Your task to perform on an android device: Go to the Adidas app and open the Black Ultraboost Light Running Shoes then view its information and 360-degree view of the shoe.
Image 0: 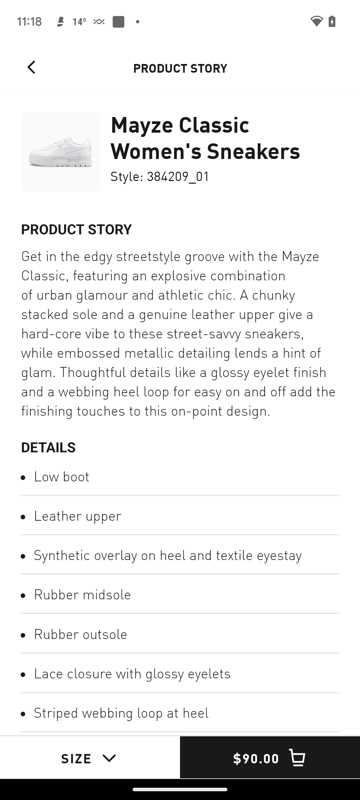
Go to the Adidas app
Step 0: open app "adidas"
Image 1: 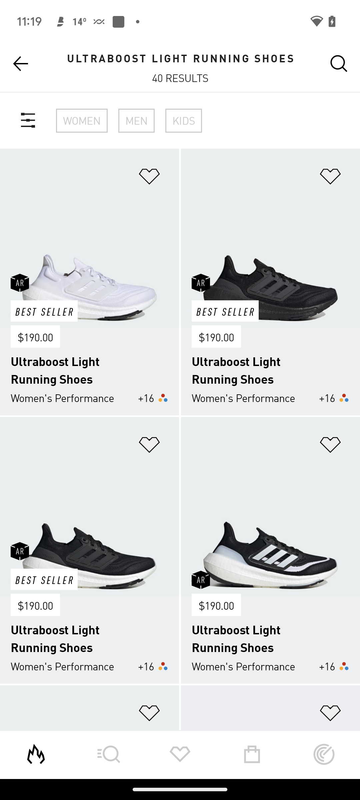
Open the second searched result
Step 1: click (270, 282)
Image 2: 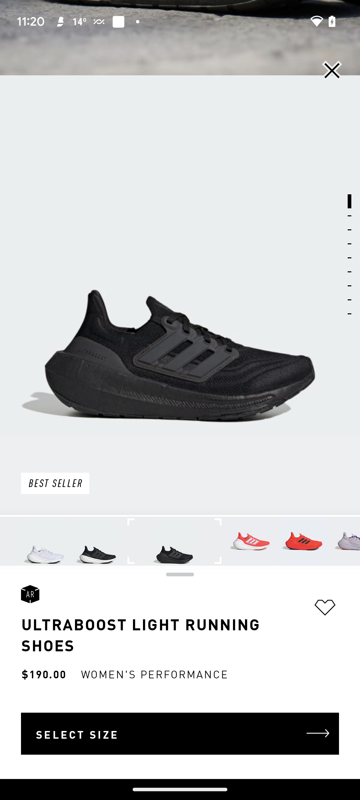
Swipe up the image to view the 3D image 
Step 2: scroll down
Image 3: 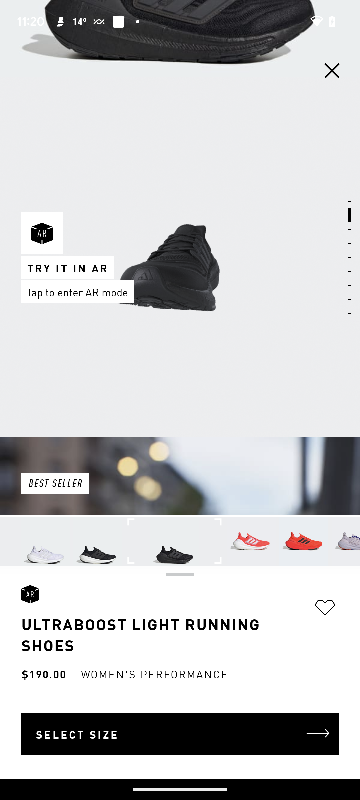
Swipe up the image to view the 3D image 
Step 3: wait
Image 4: 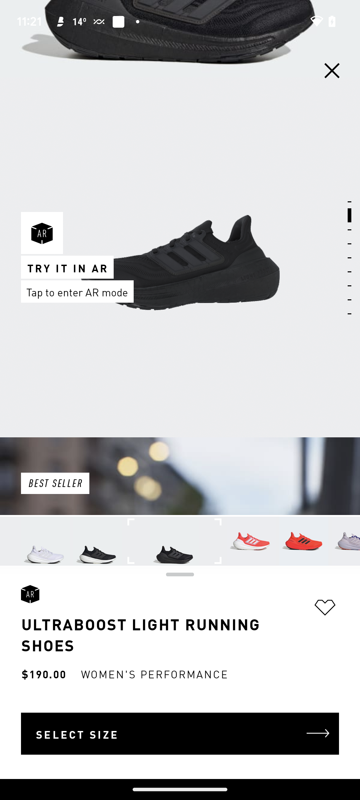
Swipe up the image to view the 3D image 
Step 4: wait
Image 5: 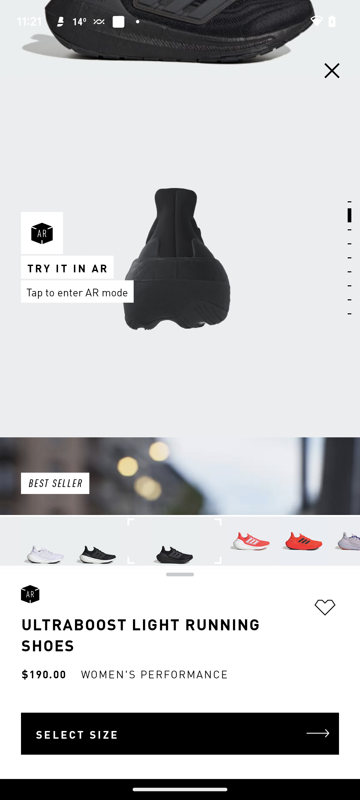
Swipe up the image to view the 3D image 
Step 5: wait
Image 6: 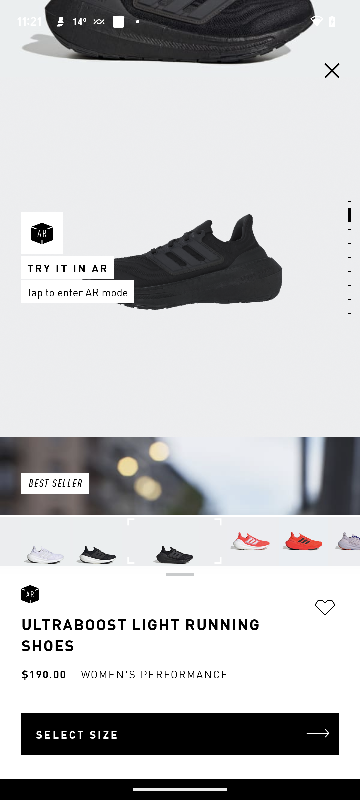
Swipe up to view the shoe information
Step 6: scroll down
Image 7: 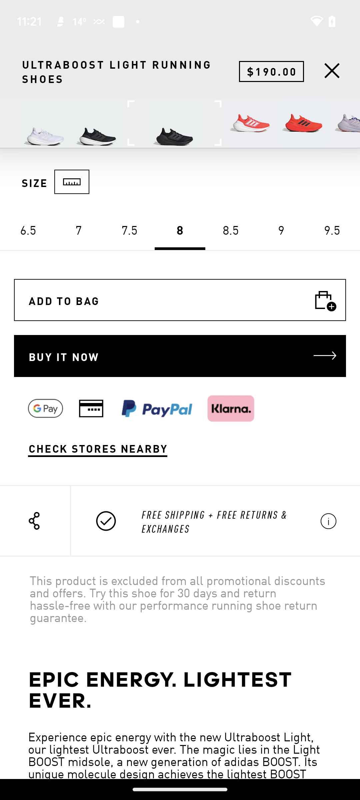
Swipe up to view the shoe information
Step 7: scroll down